Your task to perform on an android device: Open the Greg app and create a garden plan for clicking photos of plant including seeds, water and light required
Image 0: 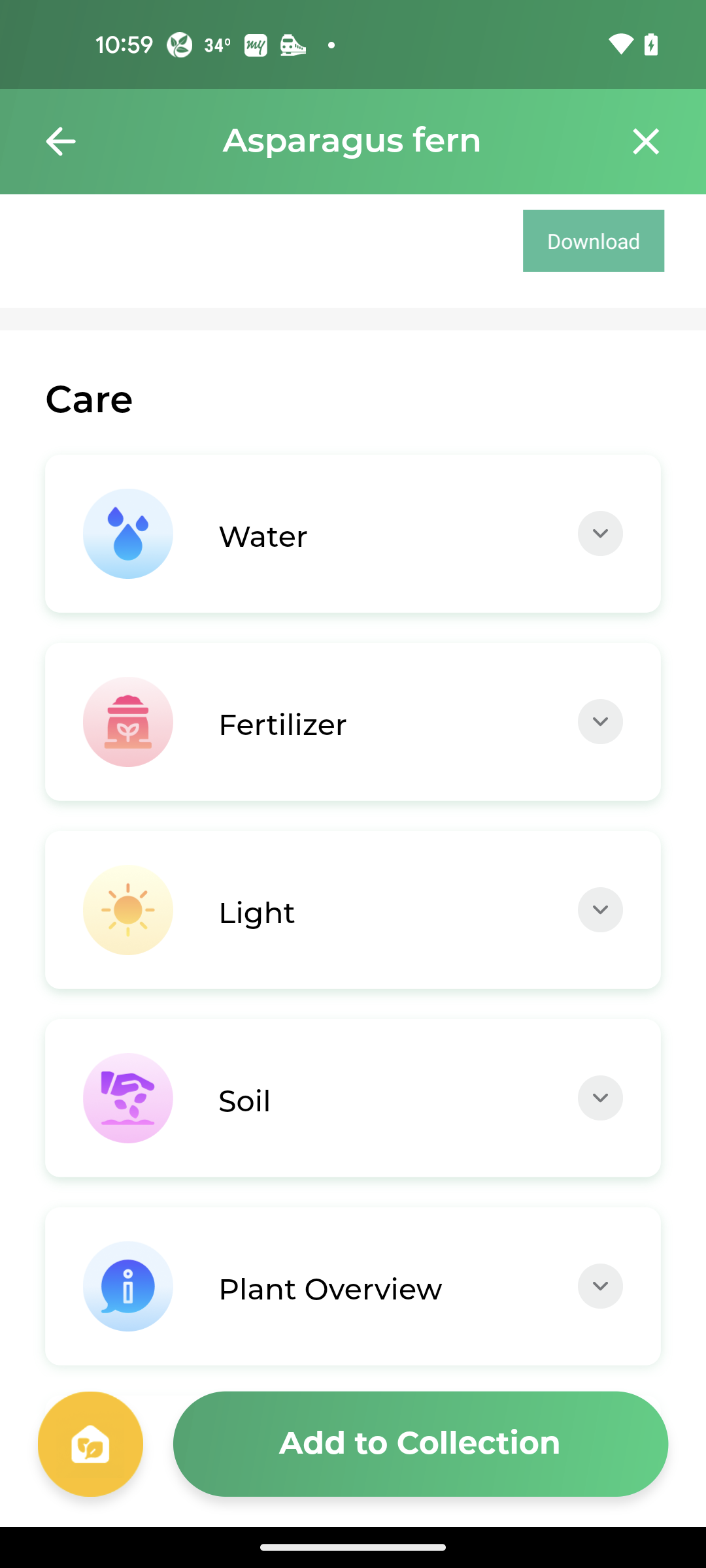
Open the Greg app
Step 0: open app "Greg"
Image 1: 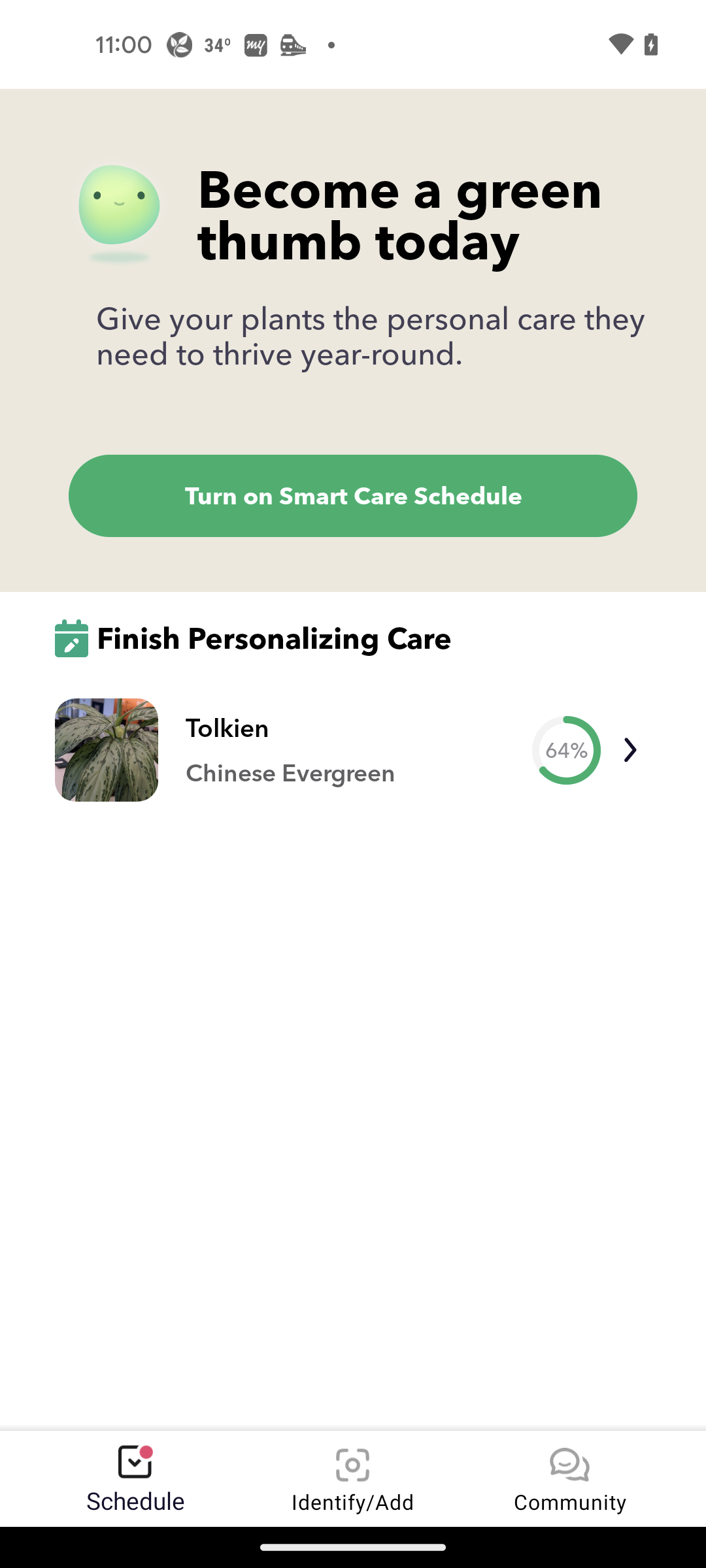
click on Identify tab
Step 1: click (353, 1478)
Image 3: 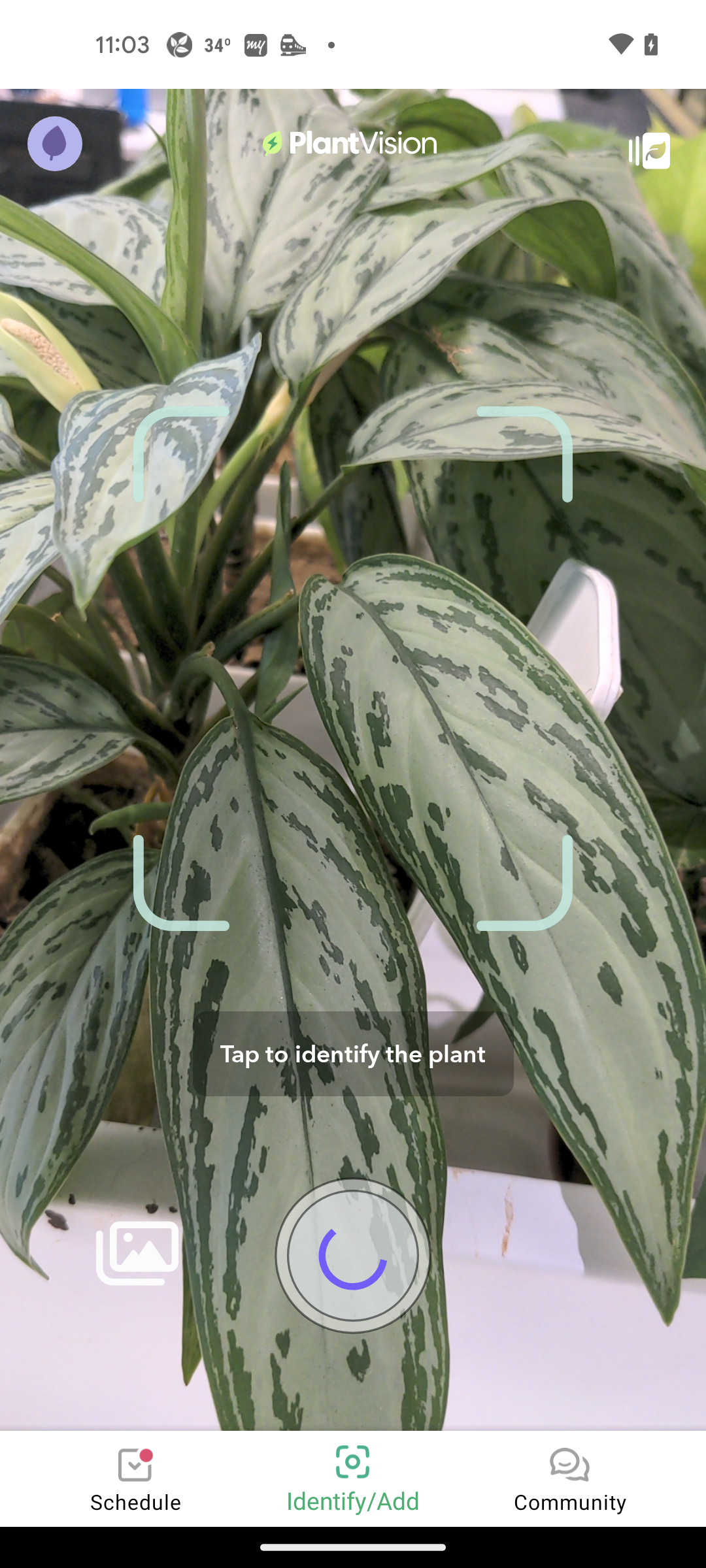
click on shutter button
Step 3: wait
Image 4: 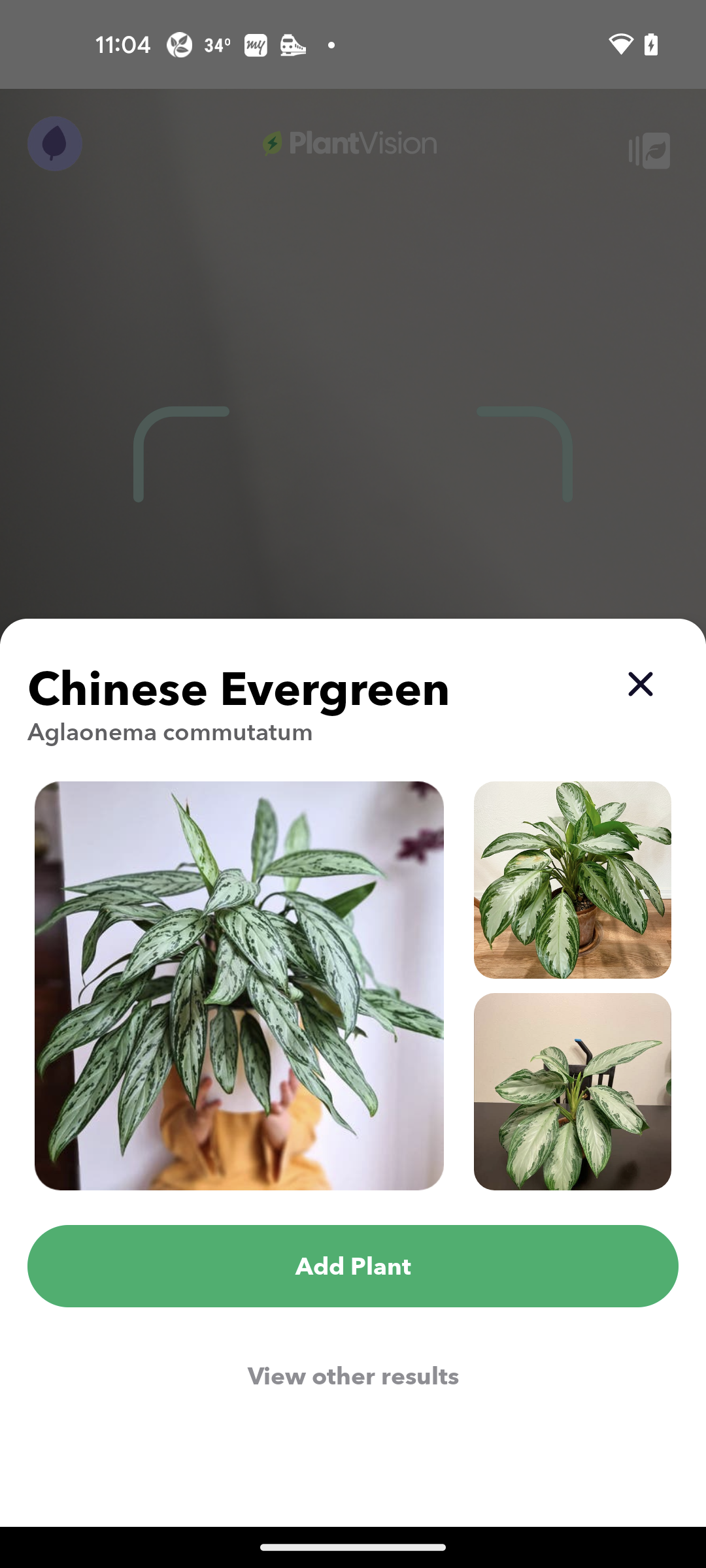
click on add plant
Step 4: click (353, 1266)
Image 5: 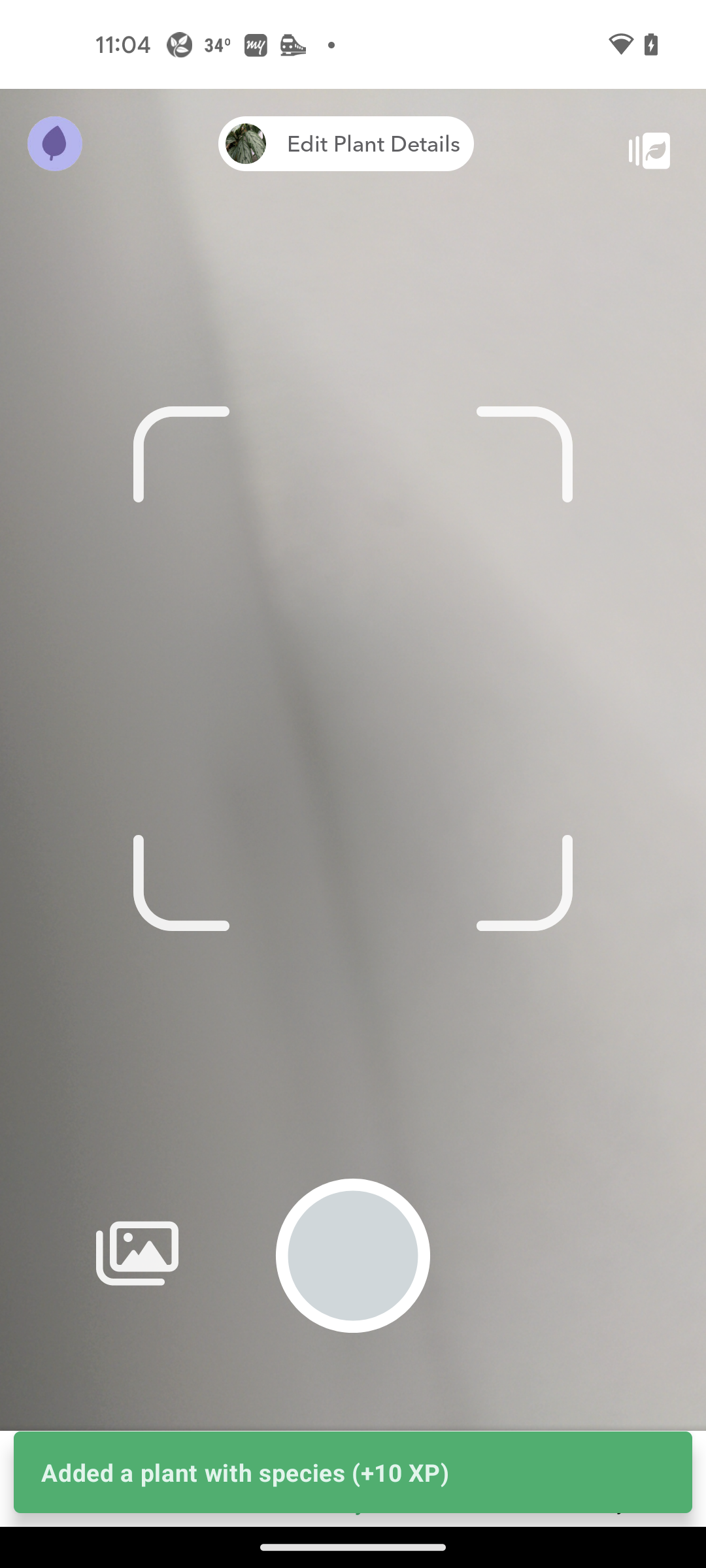
click on add plant
Step 5: wait
Image 6: 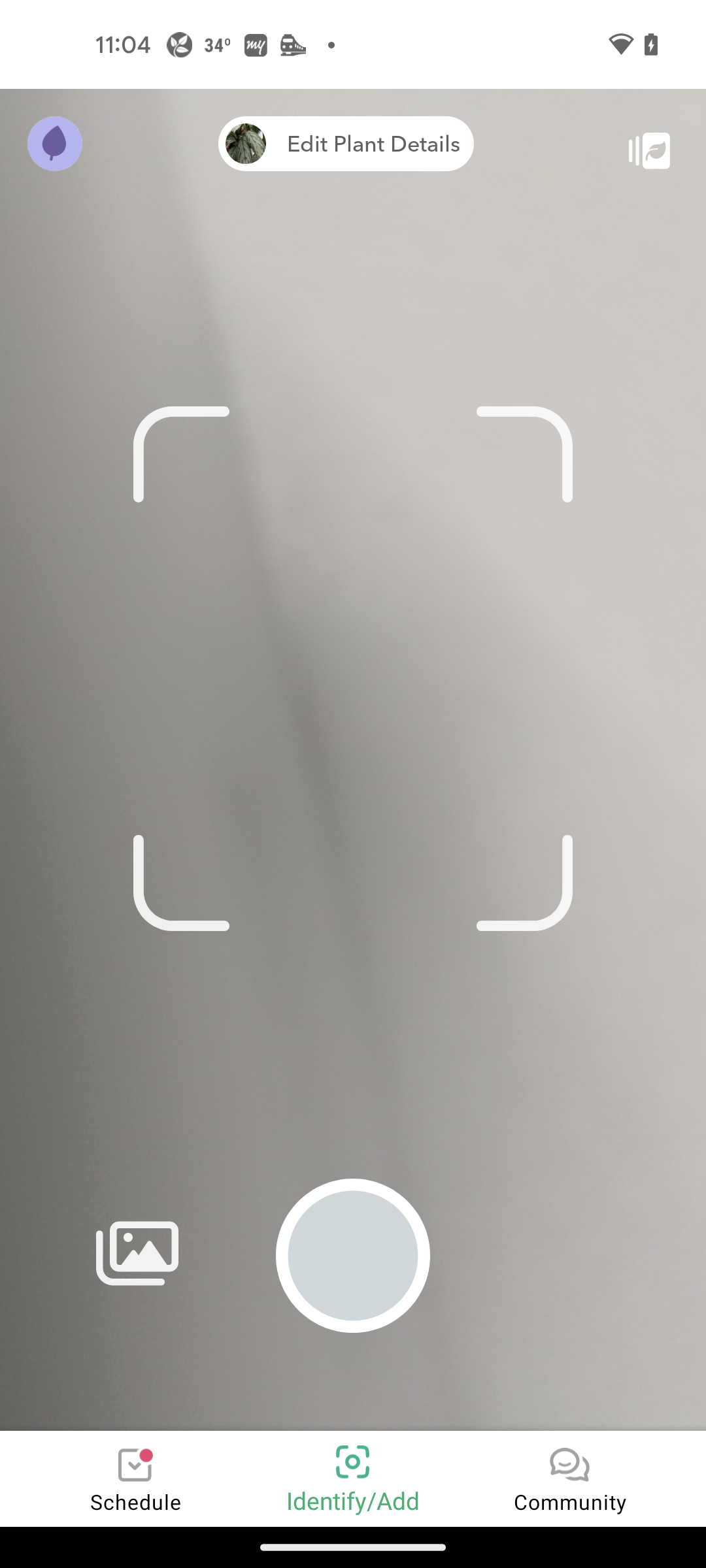
click on schedule
Step 6: click (136, 1478)
Image 7: 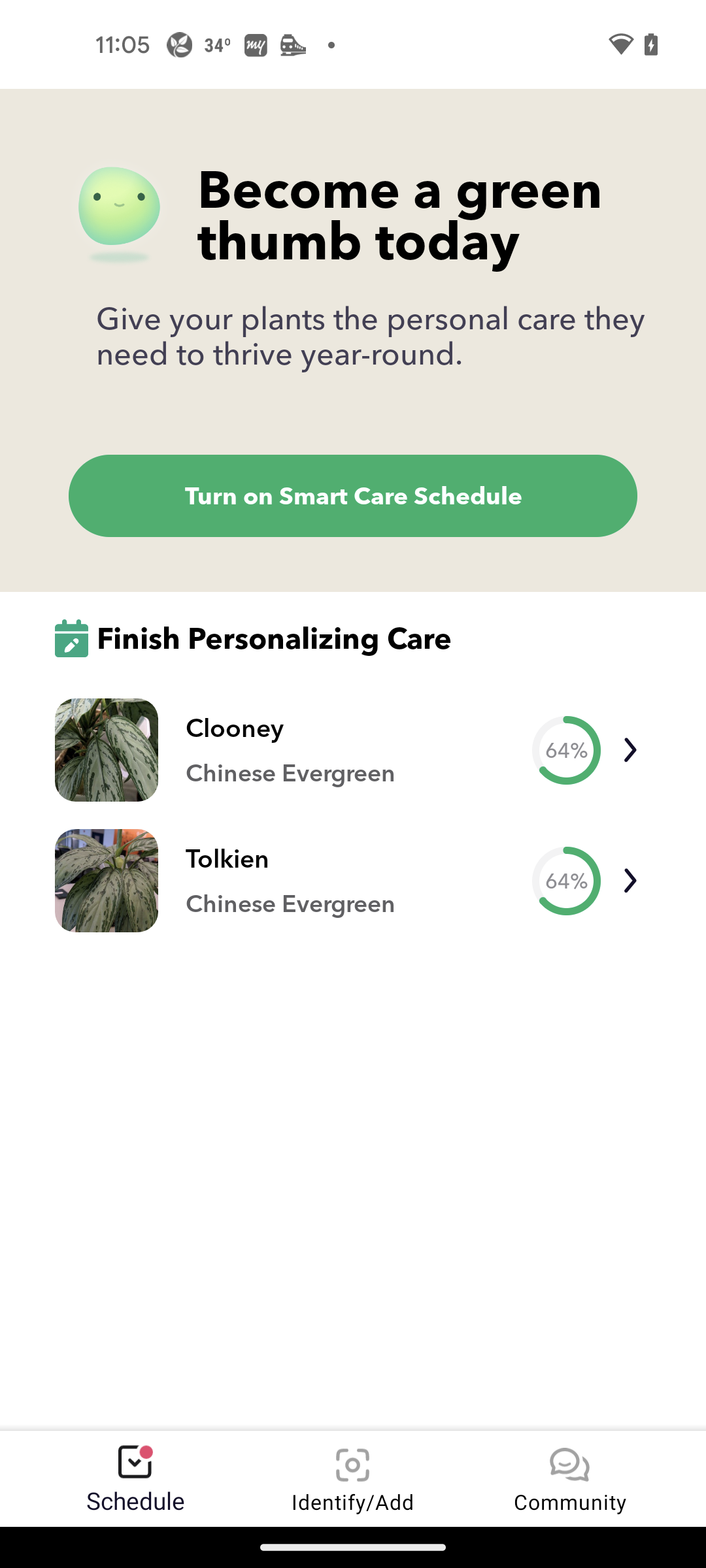
click on clooney
Step 7: click (355, 728)
Image 8: 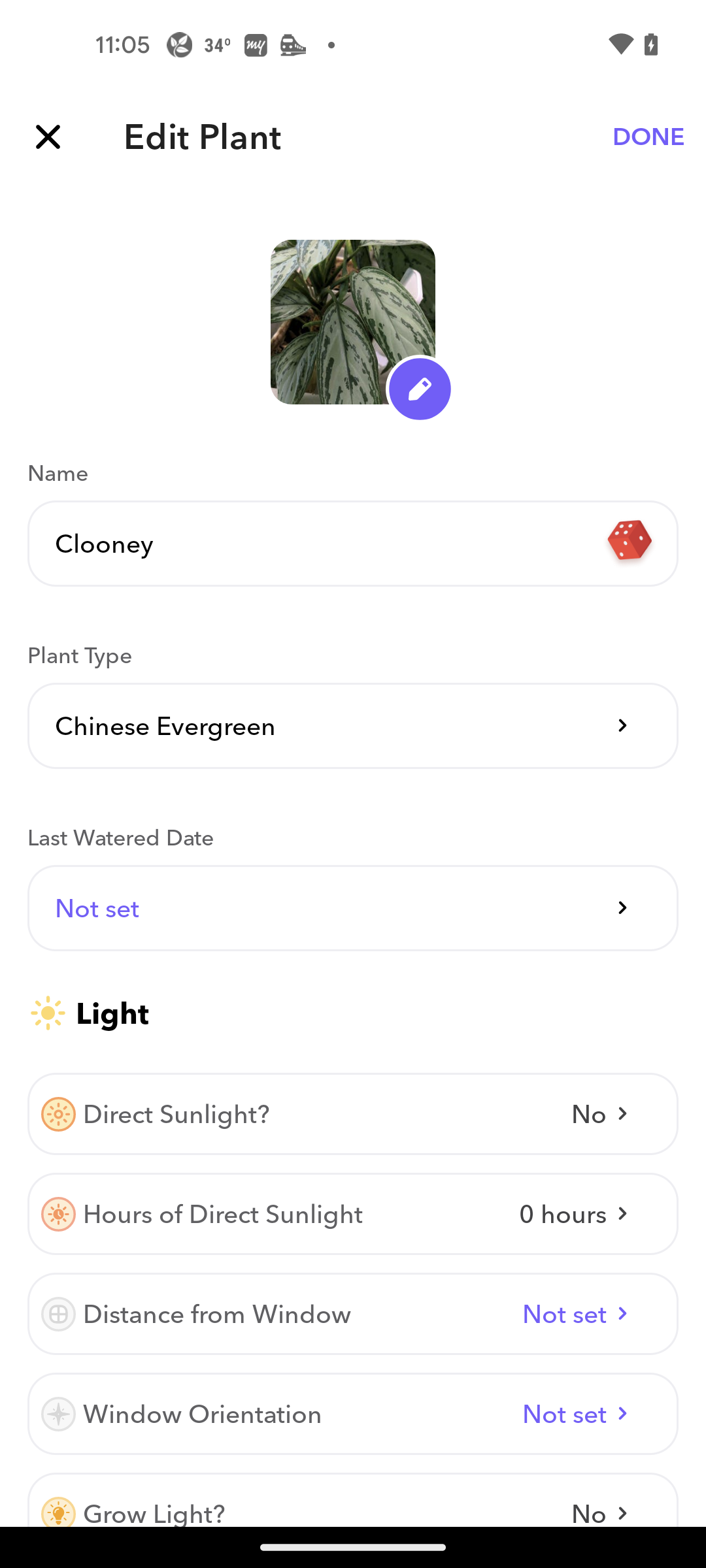
swipe up to check care
Step 8: scroll down